Your task to perform on an android device:  I want to record  my voice in an audio clip for school Annual function speech in the Recorder app
Image 0: 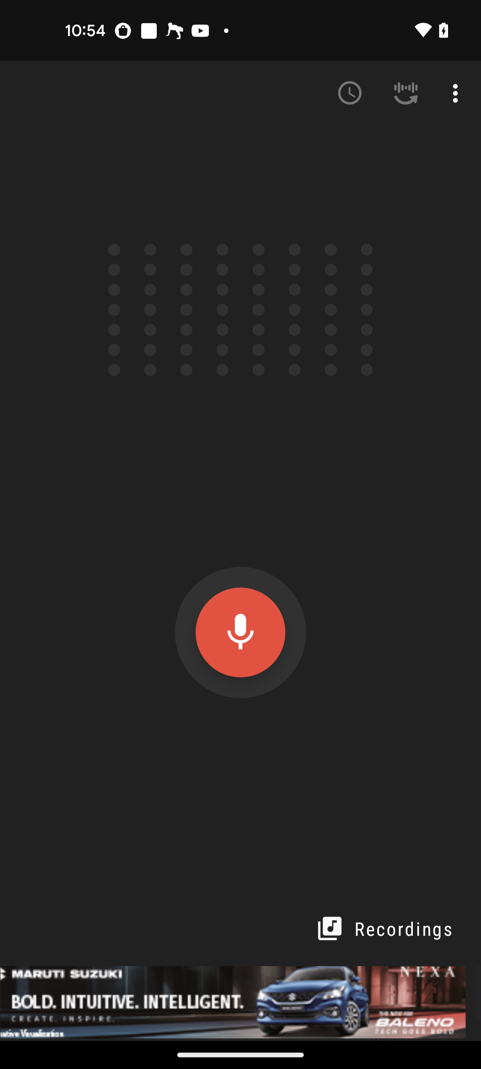
open the recorder app
Step 0: open app "Recorder"
Image 2: 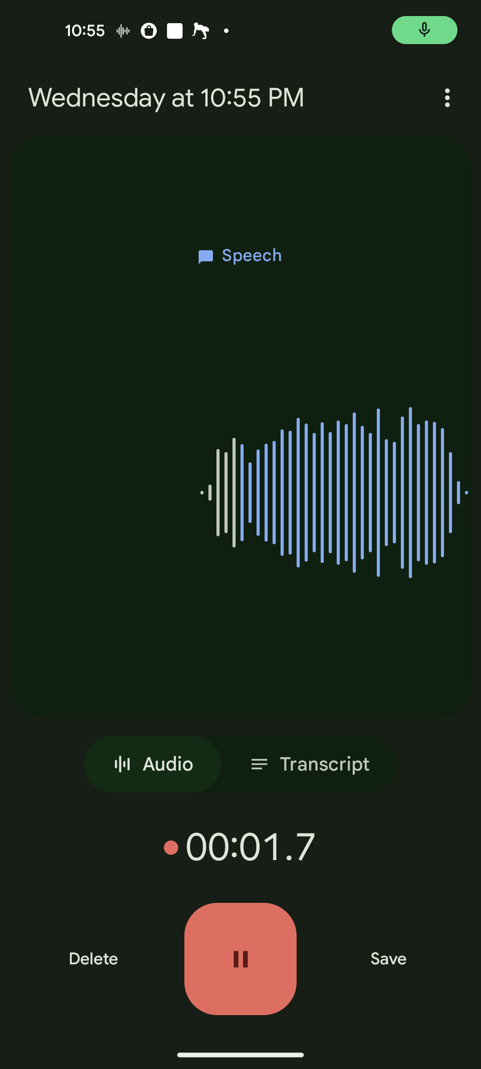
Click on the pause button
Step 2: click (240, 959)